Your task to perform on an android device: I want to get the new gym trackpants, so I use the Nike app to search for trackpants.
Image 1: 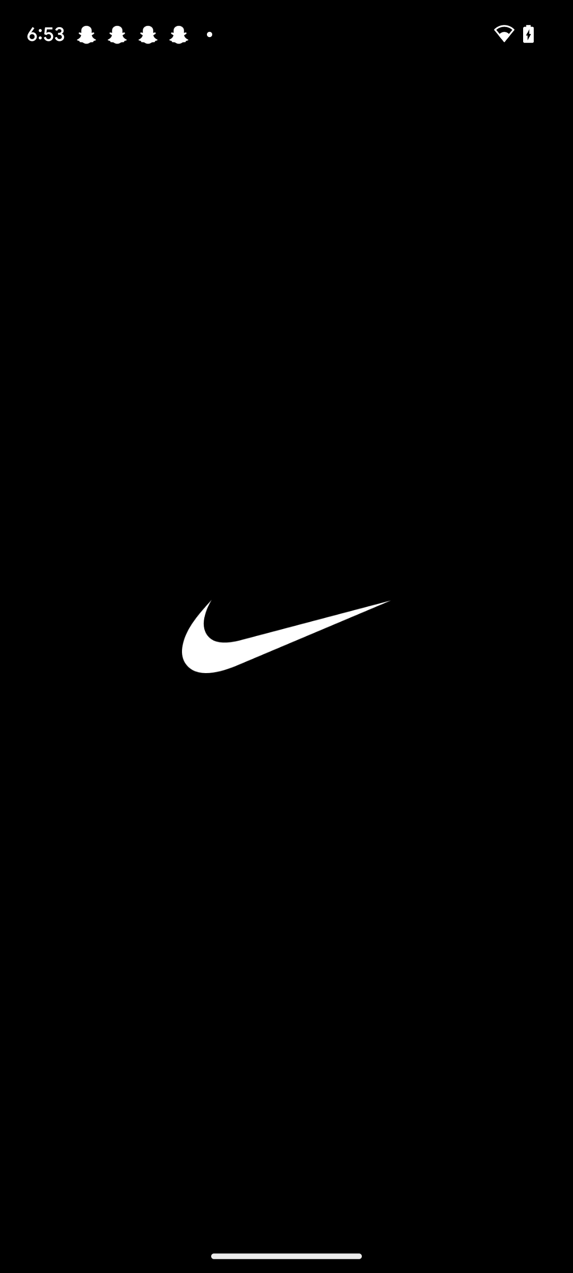
Open the Nike app
Step 1: wait
Image 3: 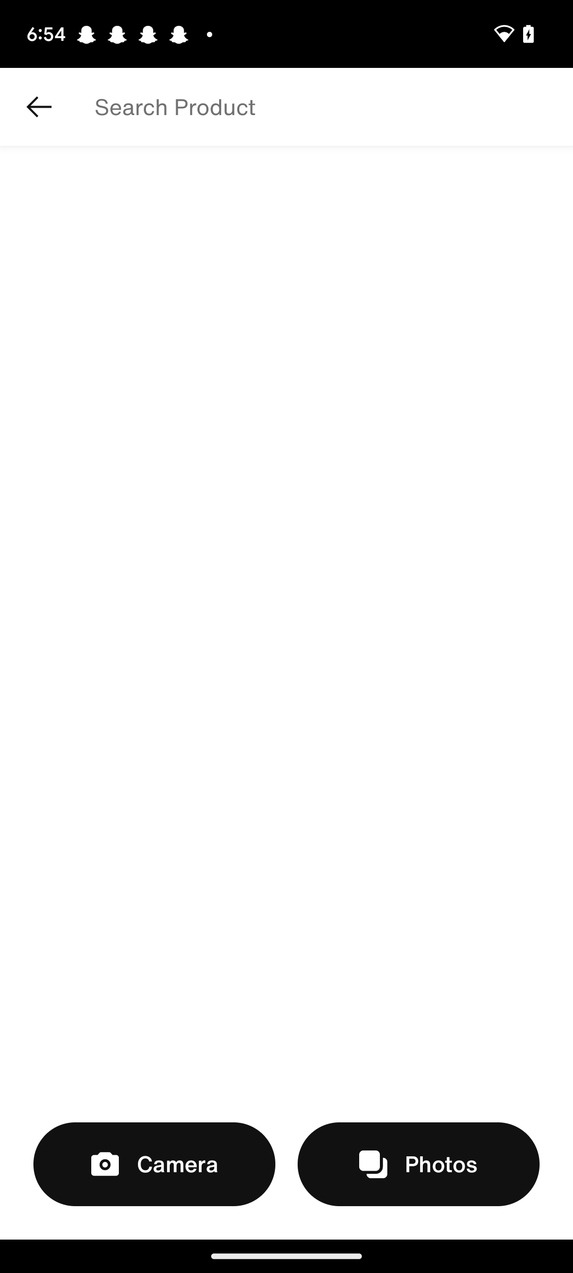
Click on the search bar at the top of the screen
Step 3: click (331, 107)
Image 4: 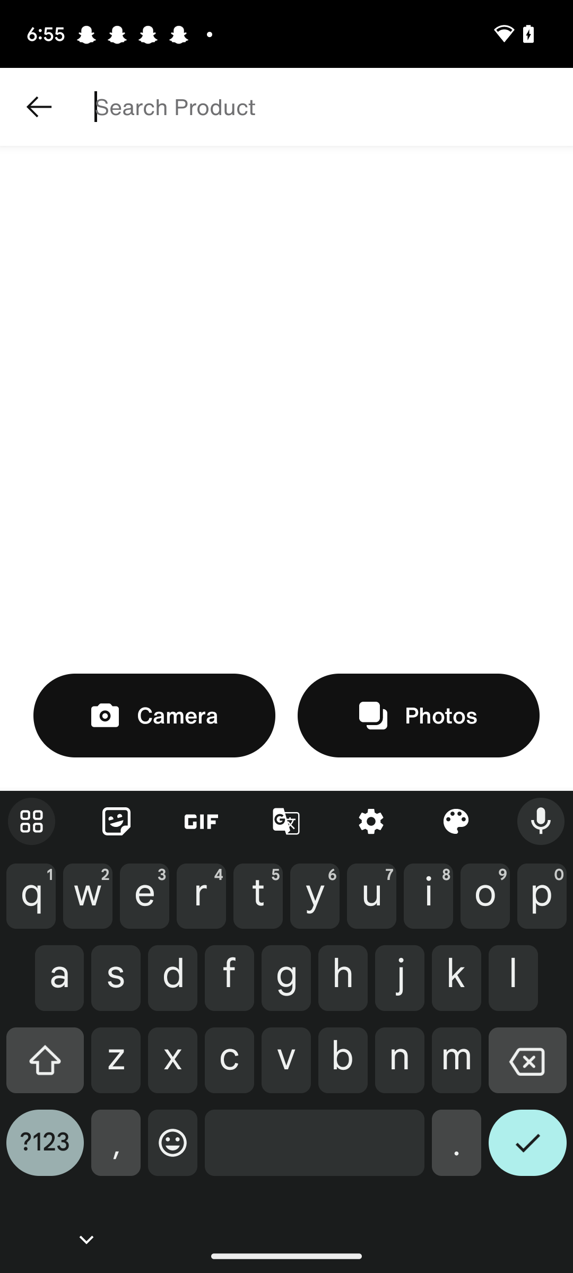
Search for trackpants for women
Step 4: type "Trackpant for women"
Image 5: 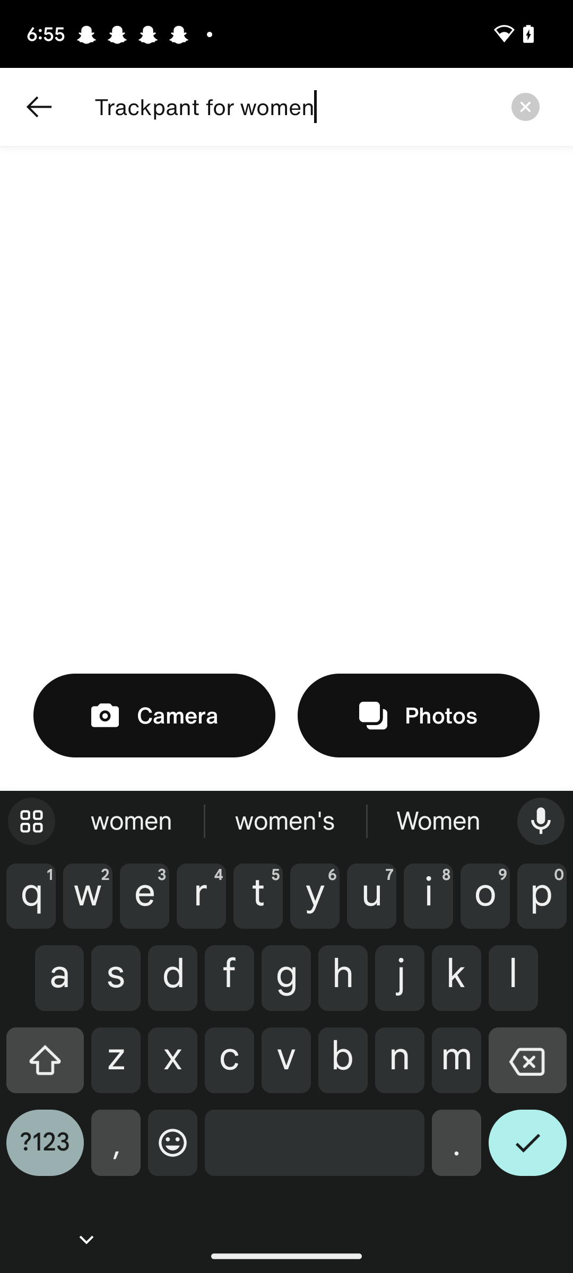
Click on the tick icon on the keyboard
Step 5: click (527, 1151)